Your task to perform on an android device: I want to delete the recording that I just saved.
Image 0: 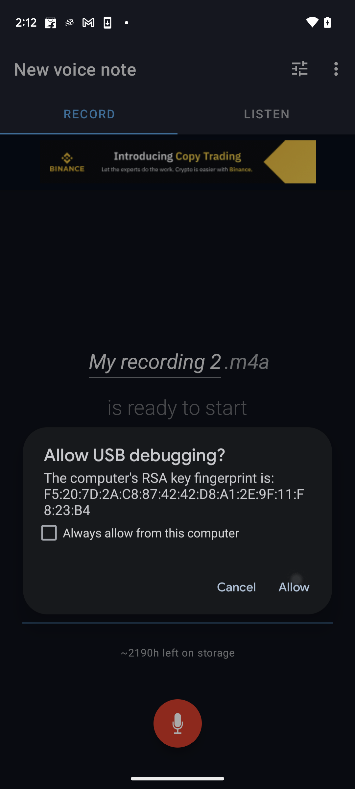
Step 0: wait
Image 1: 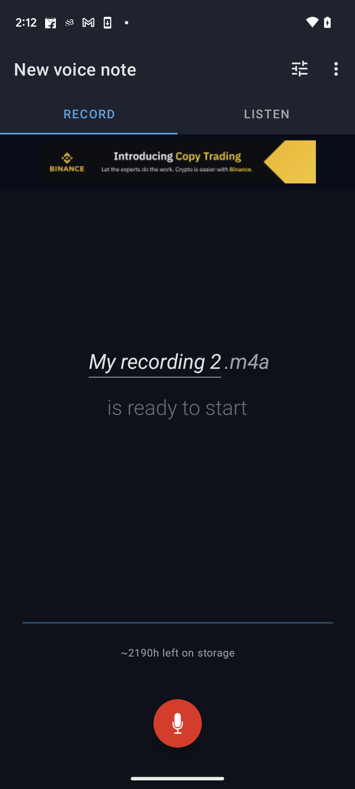
Click on the listen option on the top right side of the screen.
Step 1: click (266, 113)
Image 2: 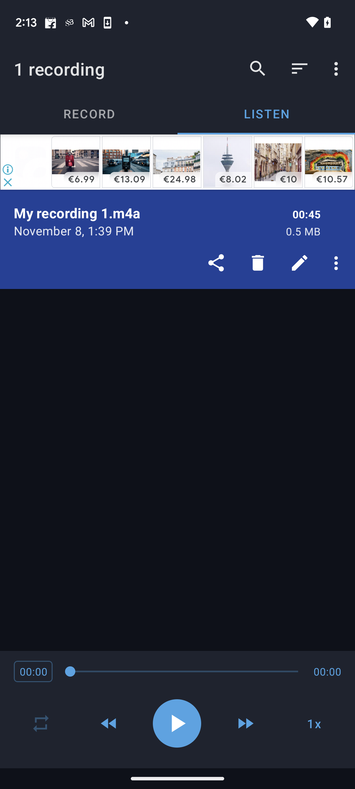
Click on the delete button on the recording information card.
Step 2: click (258, 263)
Image 3: 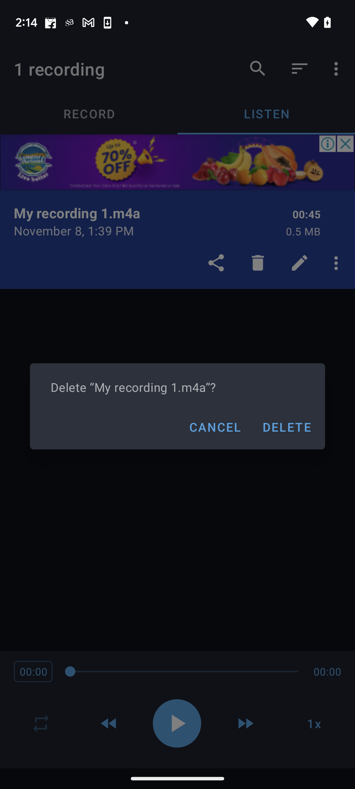
Click on the delete button.
Step 3: click (286, 427)